Your task to perform on an android device: As I want a program for my lower body , Select the lower body 7x4 challenge in the Home Workout app
Image 0: 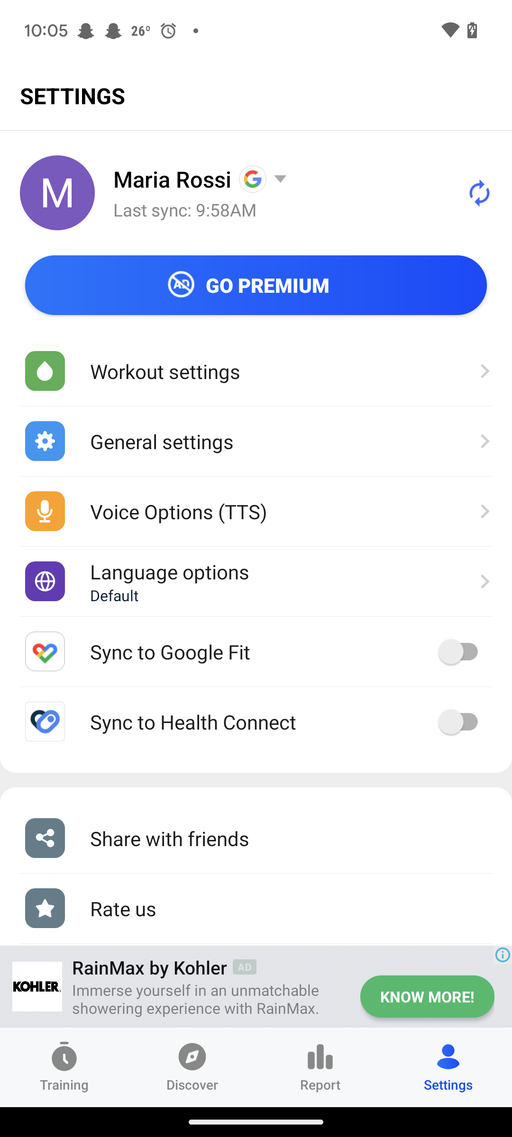
Click on the training tab at the bottom left corner of the screen
Step 0: click (64, 1067)
Image 1: 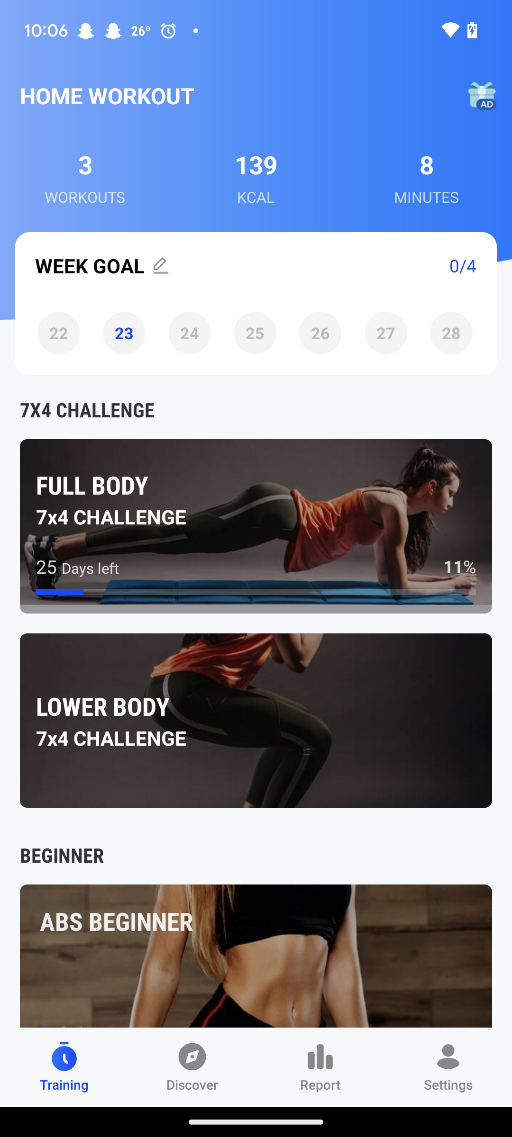
Click on the lower body 7x4 Challenge section
Step 1: click (256, 738)